Your task to perform on an android device: Search for the message from Richard Wagner on the Messenger app.
Image 0: 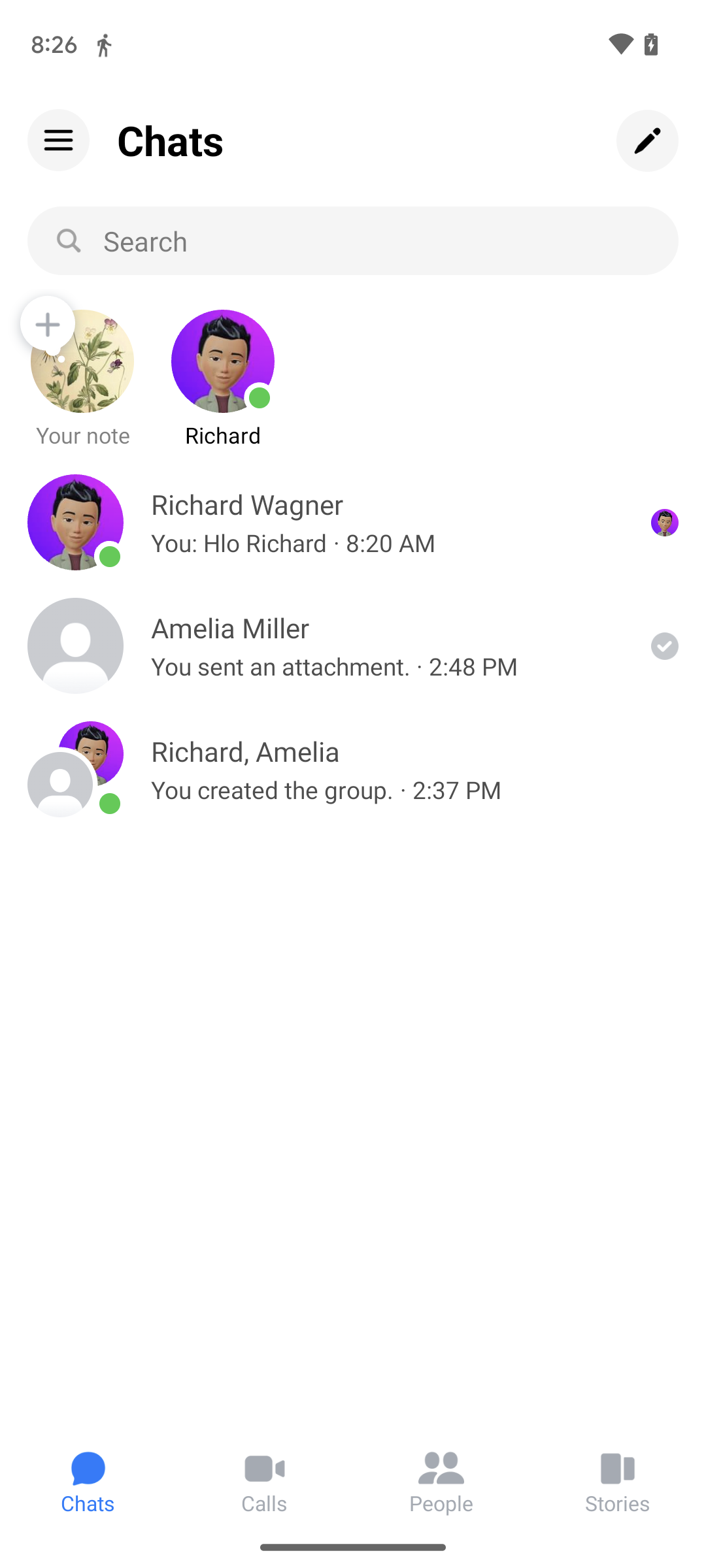
Click on the search bar at the top of the screen.
Step 0: click (353, 240)
Image 1: 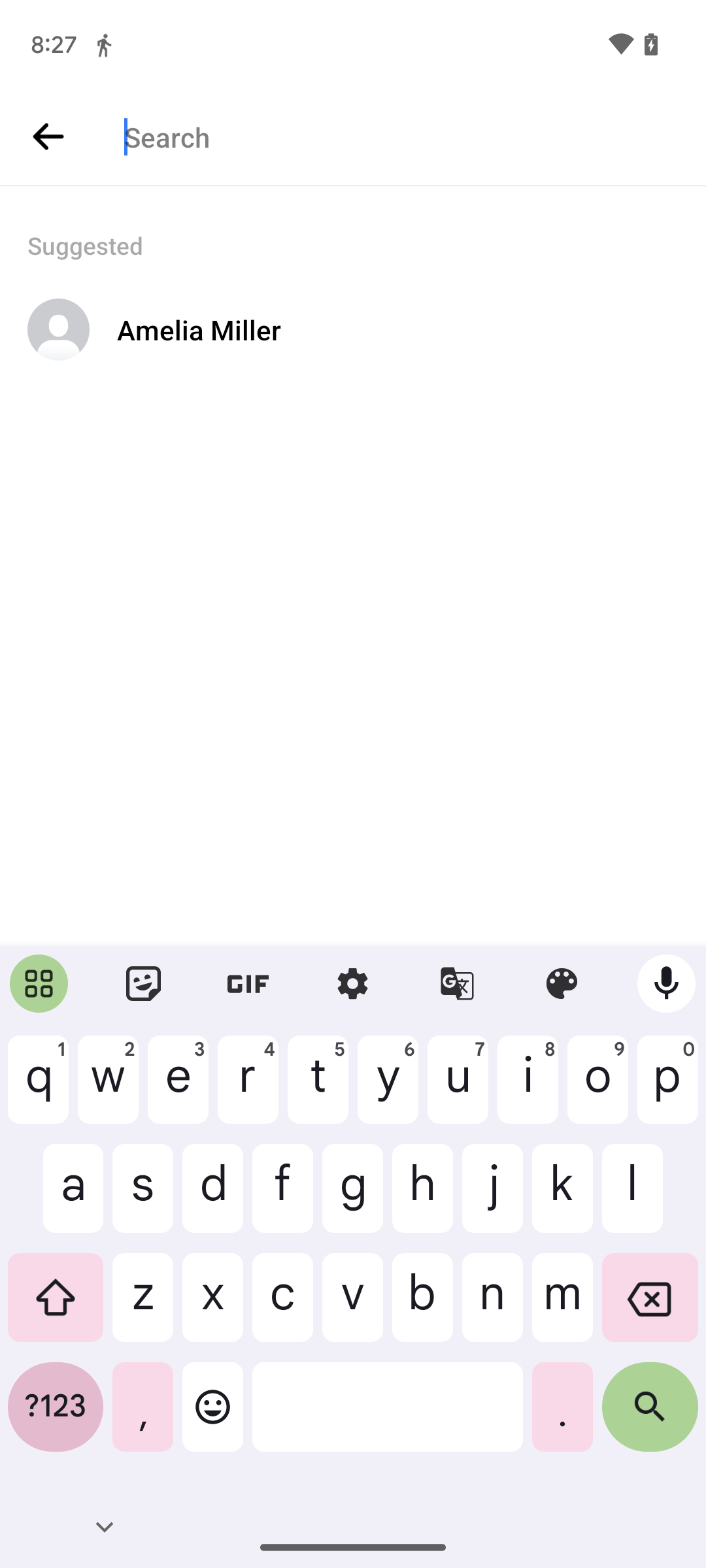
Type in Richard Wagner.
Step 1: type "Richard Wagner"
Image 2: 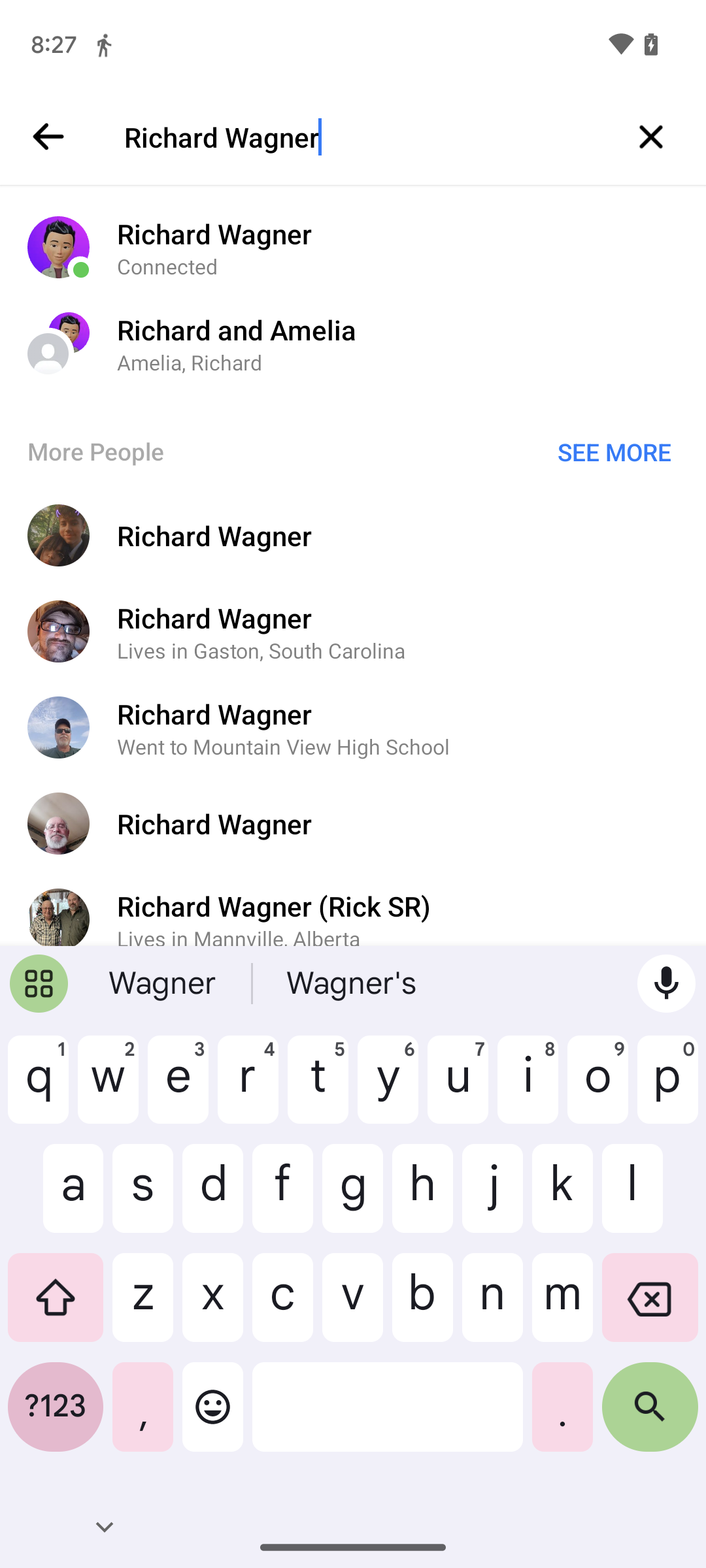
Click on the search result.
Step 2: click (397, 233)